Your task to perform on an android device: Open the file manager app and open the actuation_result in HTML Viewer.
Image 0: 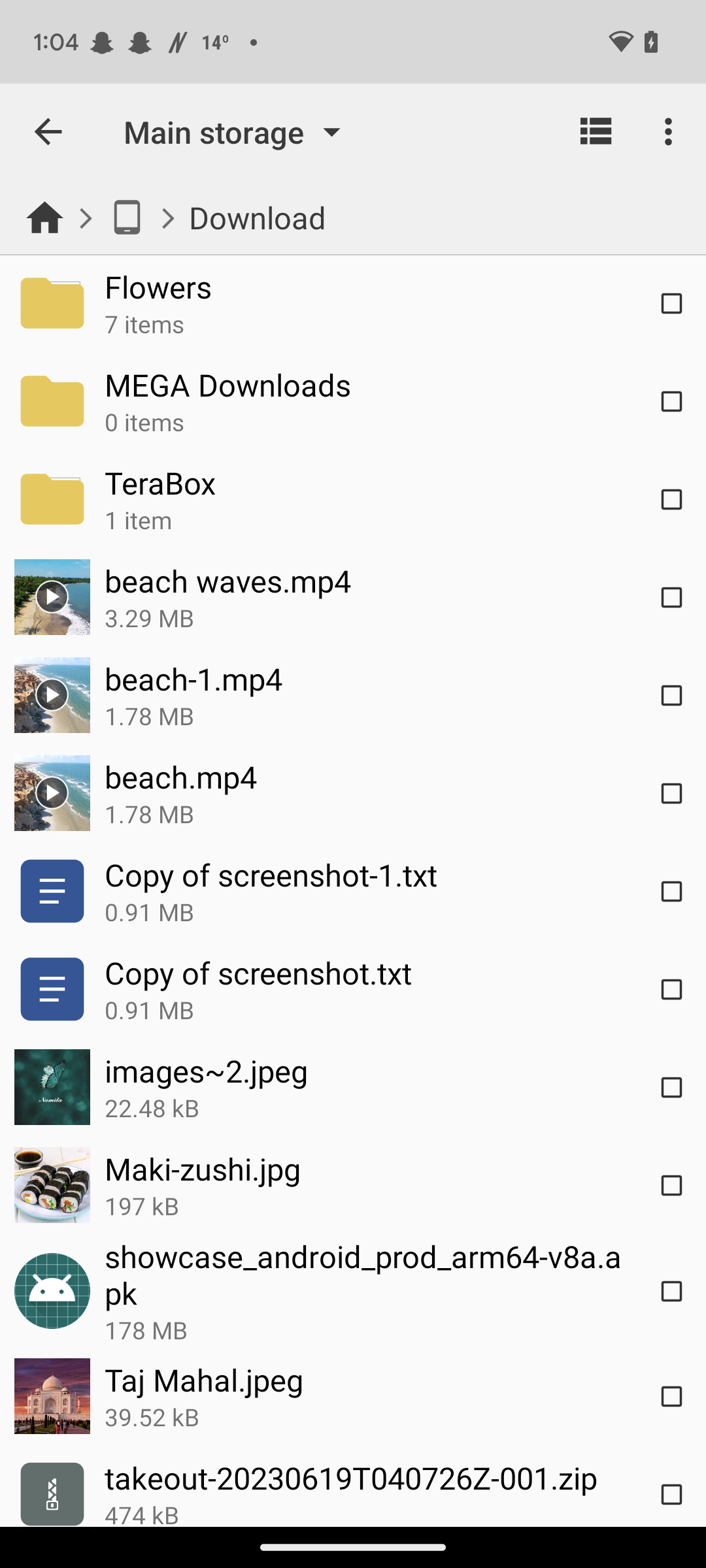
Open the file manager app
Step 0: open app "File Manager"
Image 1: 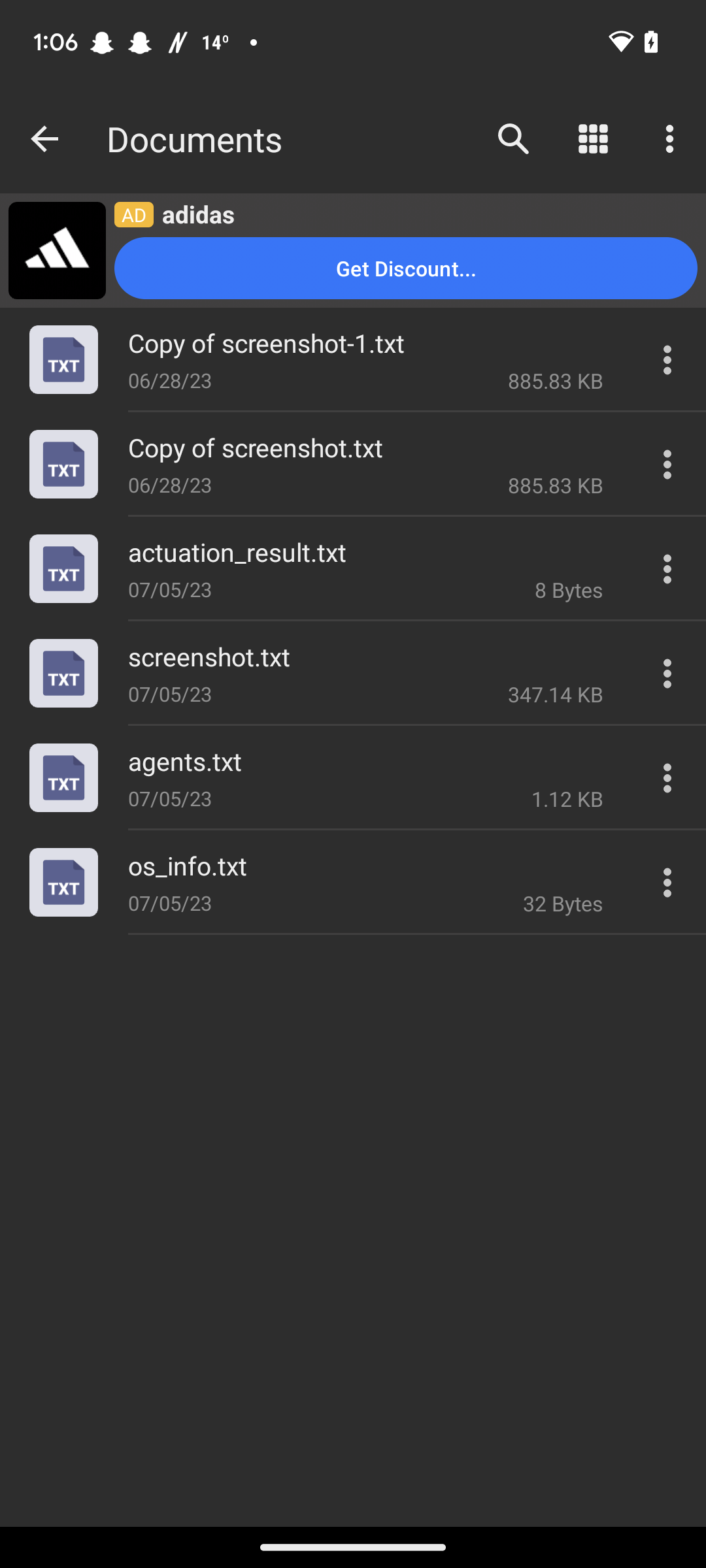
Click on the actuation_result file
Step 1: click (353, 569)
Image 2: 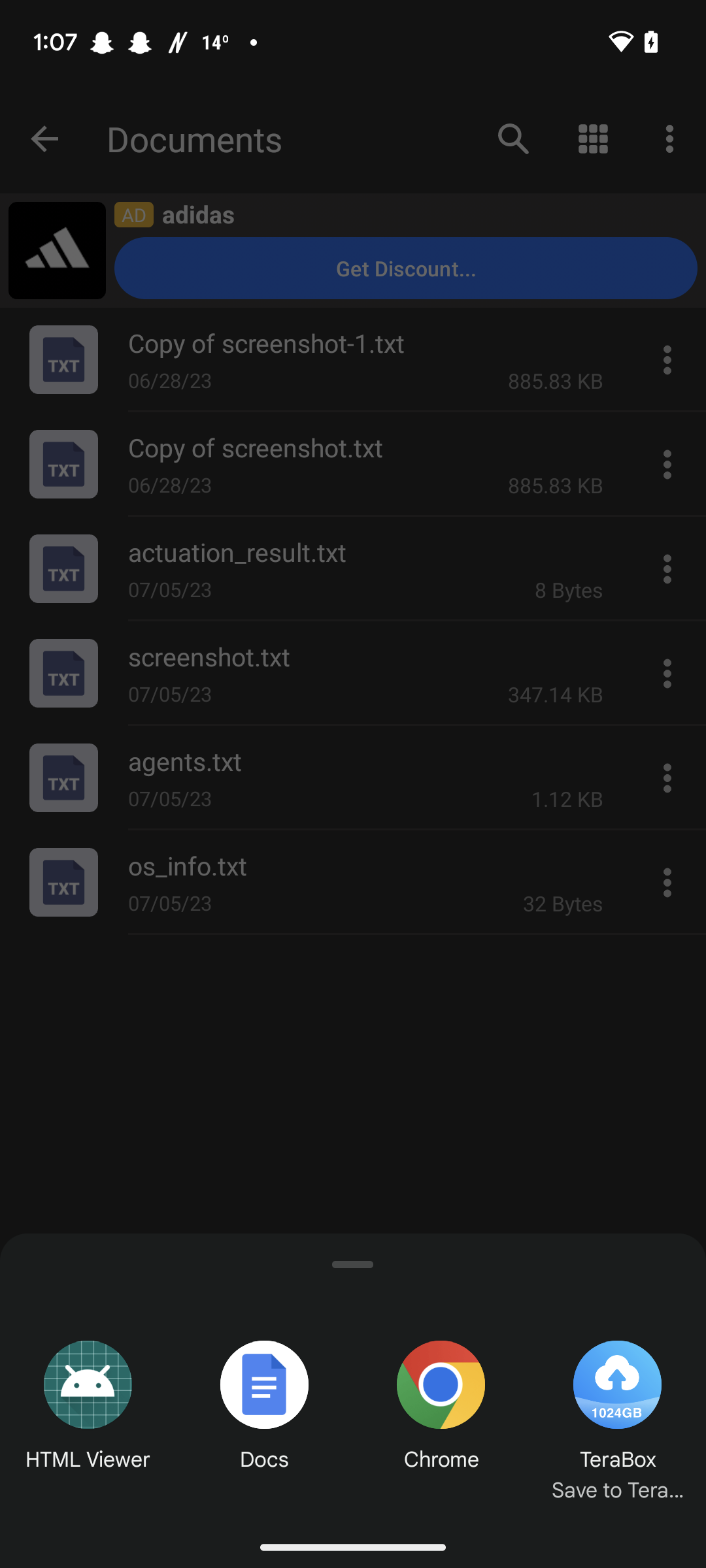
Choose HTML Viewer option
Step 2: click (88, 1411)